Your task to perform on an android device: Open the Airbnb app, Reserve a hotel in Newark (New York) by checking 1 July Check-out 7 July with 5 adults and open the first search result
Image 0: 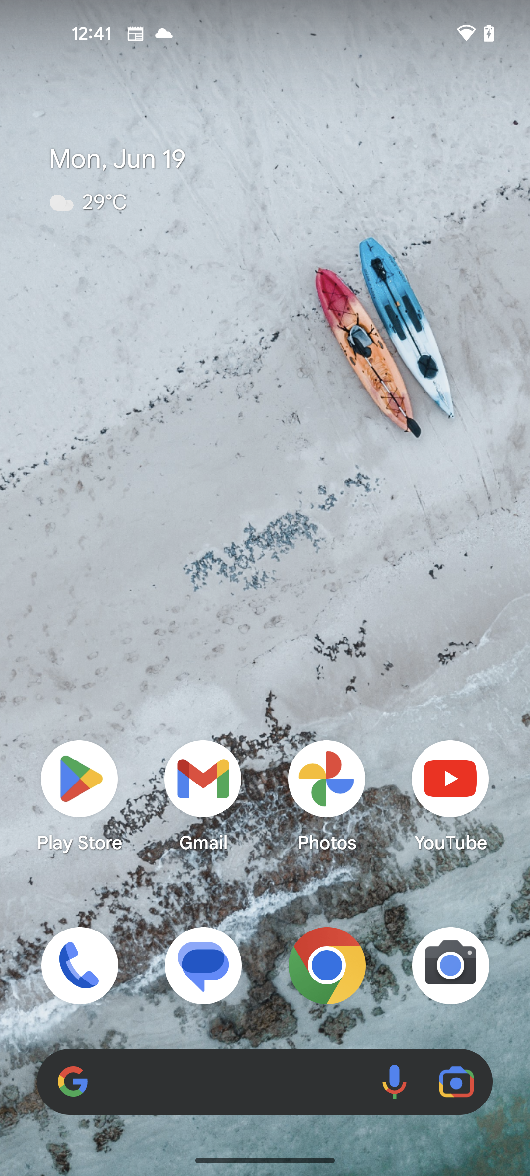
Open Airbnb app
Step 0: open app "Airbnb"
Image 1: 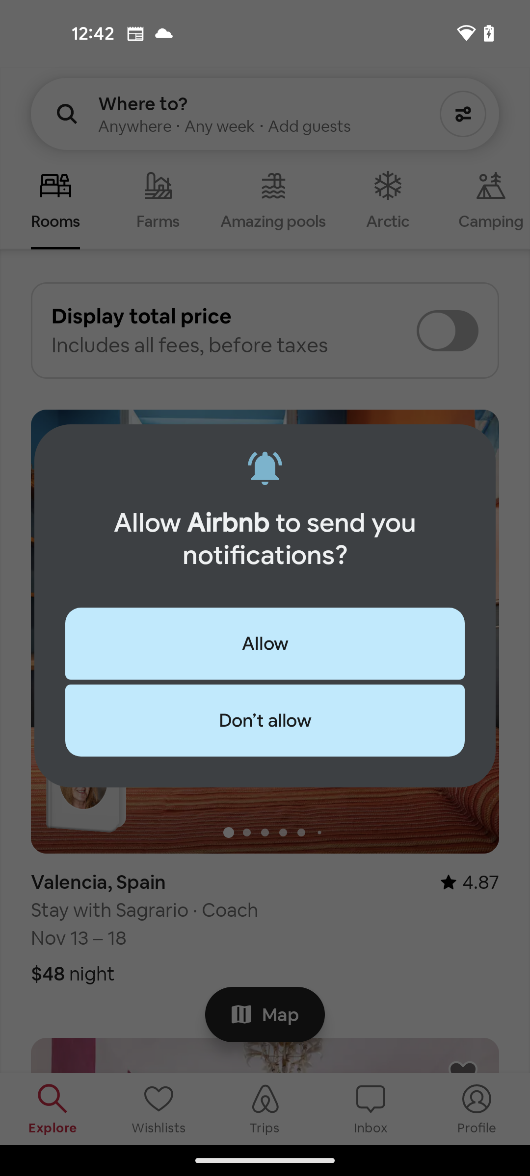
Click on Don't allow button at the pop up window
Step 1: click (265, 720)
Image 2: 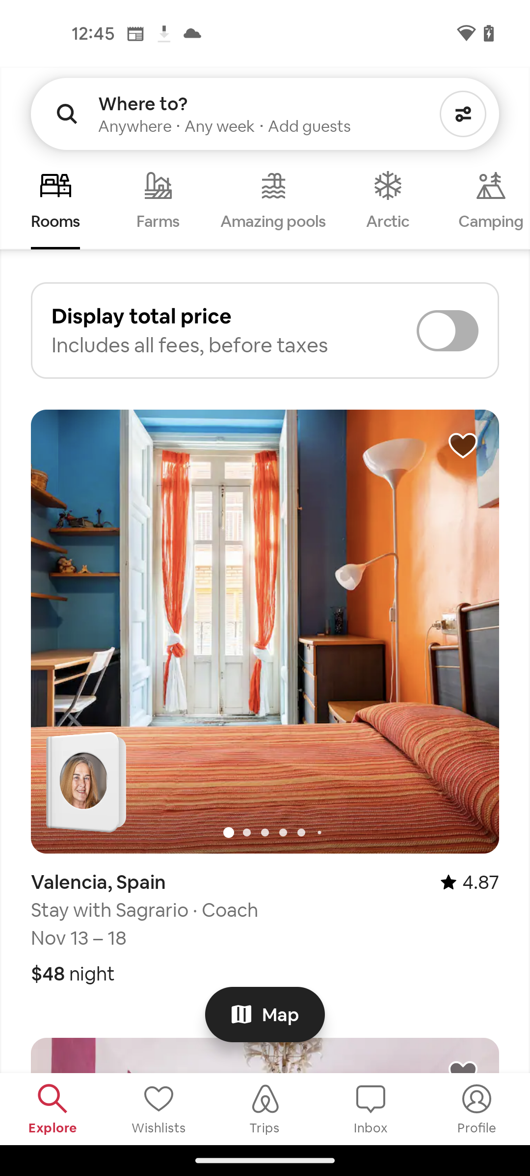
Click on Search bar at the top of the Screen
Step 2: click (265, 103)
Image 3: 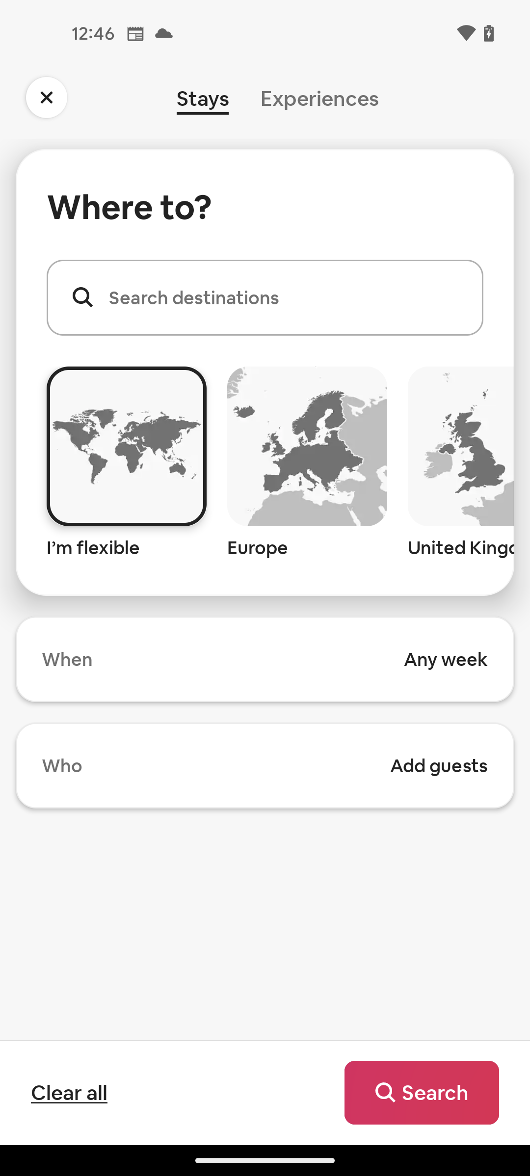
Click on the Search Destinations bar
Step 3: click (265, 297)
Image 4: 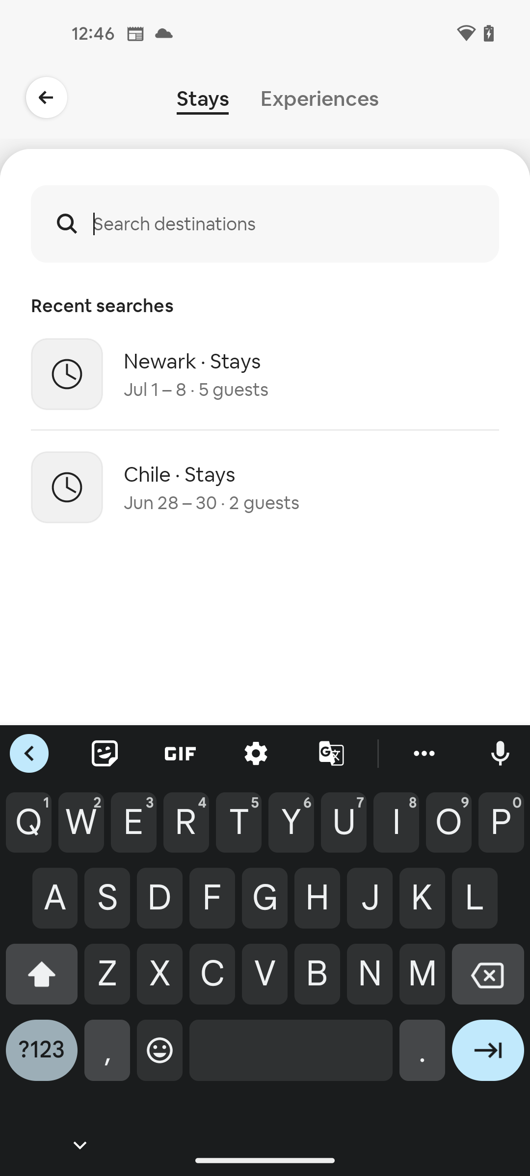
Search for Newark ( New York )
Step 4: type "Newark ( New York )"
Image 5: 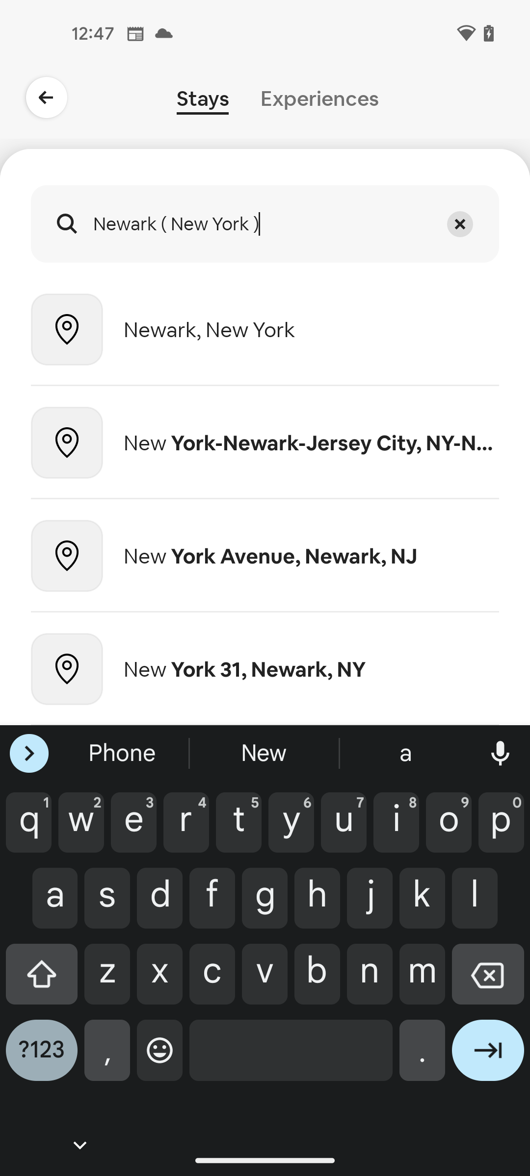
Select the first search result
Step 5: click (311, 330)
Image 6: 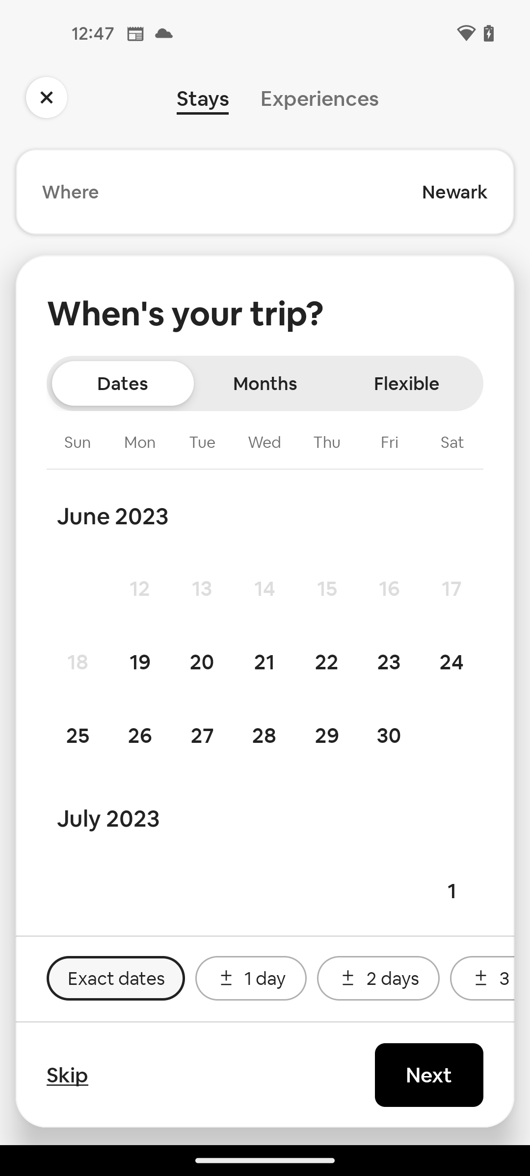
Scroll down to view July month
Step 6: scroll down
Image 7: 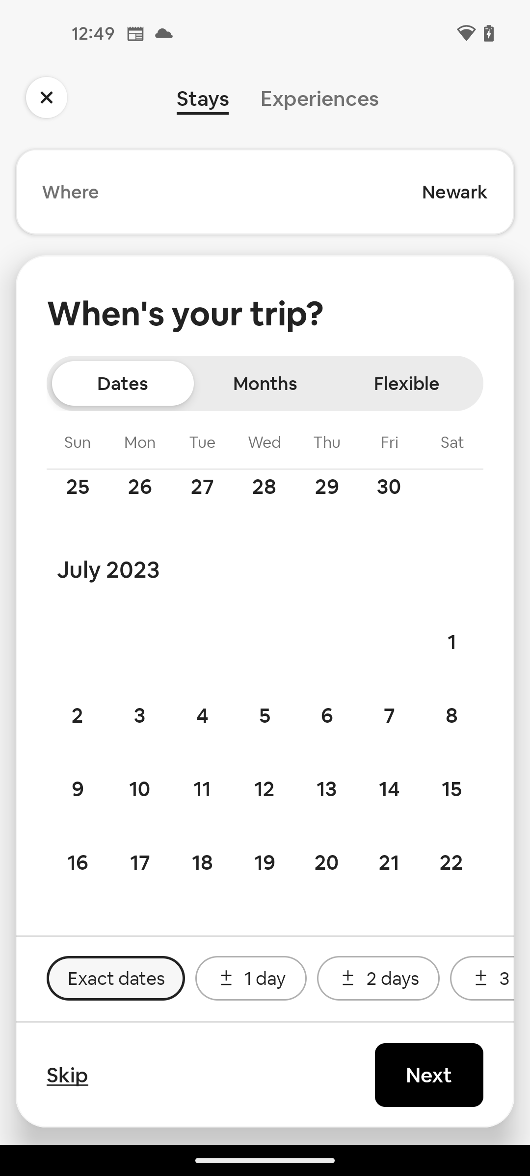
Click on 1 July for check-in 
Step 7: click (452, 641)
Image 8: 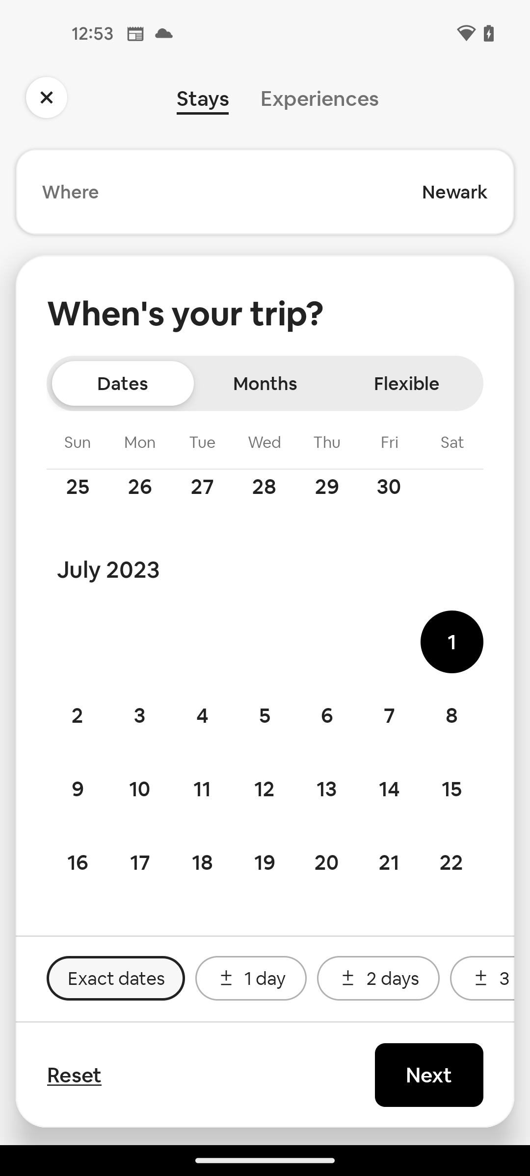
Click on 7 July for Check-out
Step 8: click (389, 715)
Image 9: 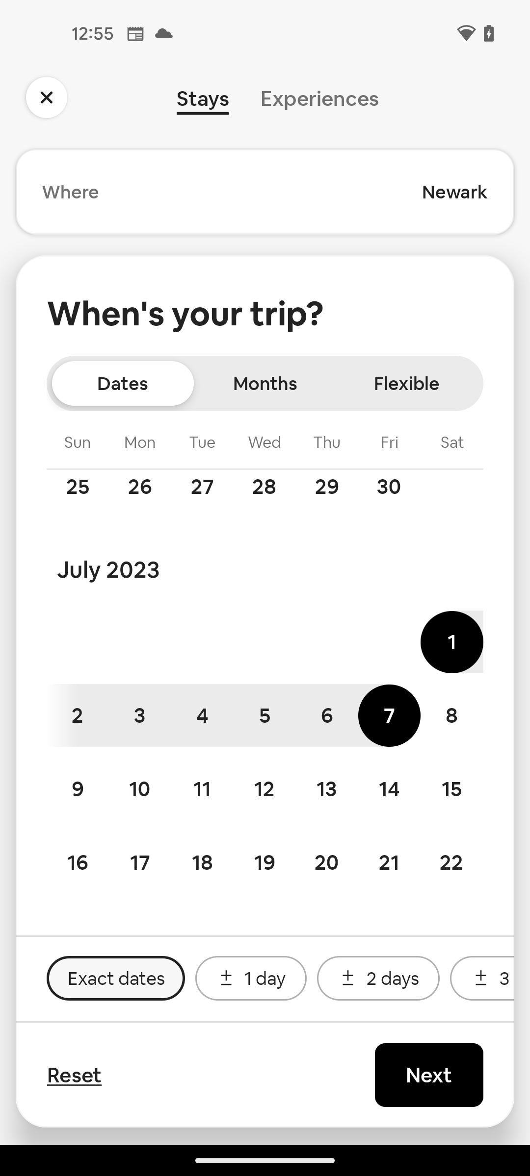
Click on the Next button at the bottom right 
Step 9: click (429, 1075)
Image 10: 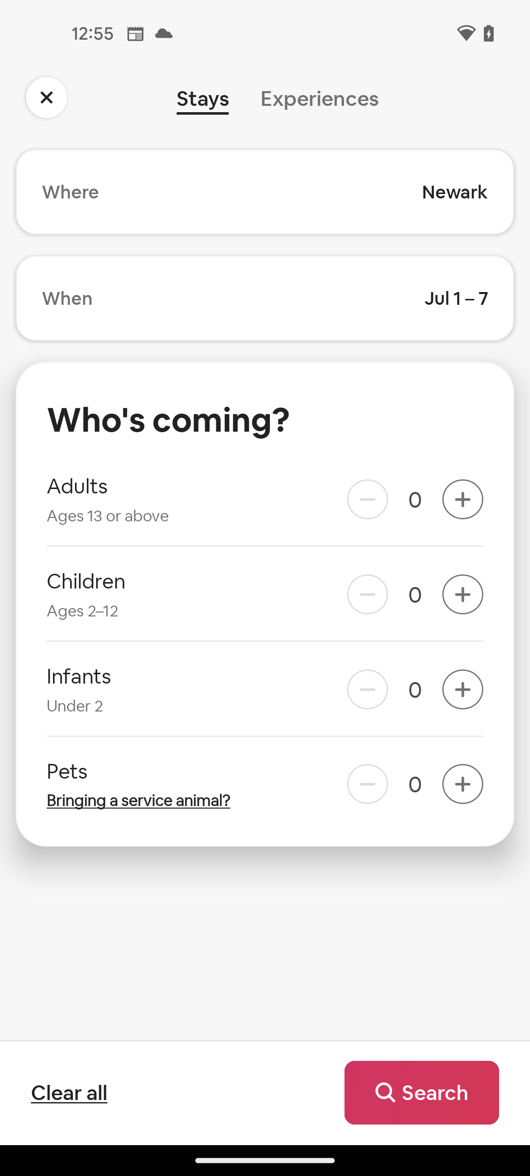
Click on the plus icon five times in front of Adults section to add 5 Adults  people
Step 10: click (462, 499)
Image 11: 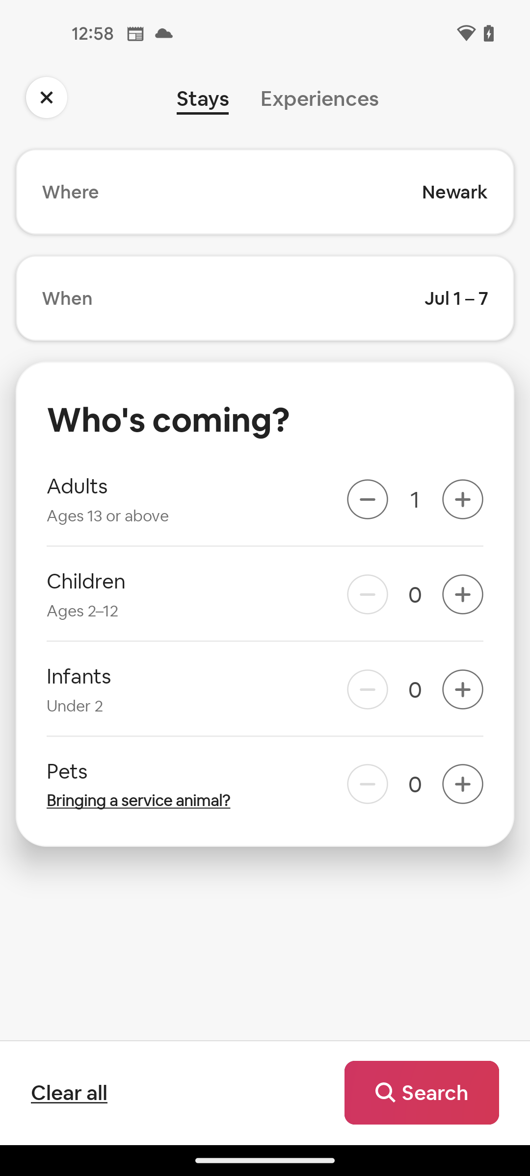
Click on the plus icon five times in front of Adults section to add 5 Adults  people
Step 11: click (462, 499)
Image 12: 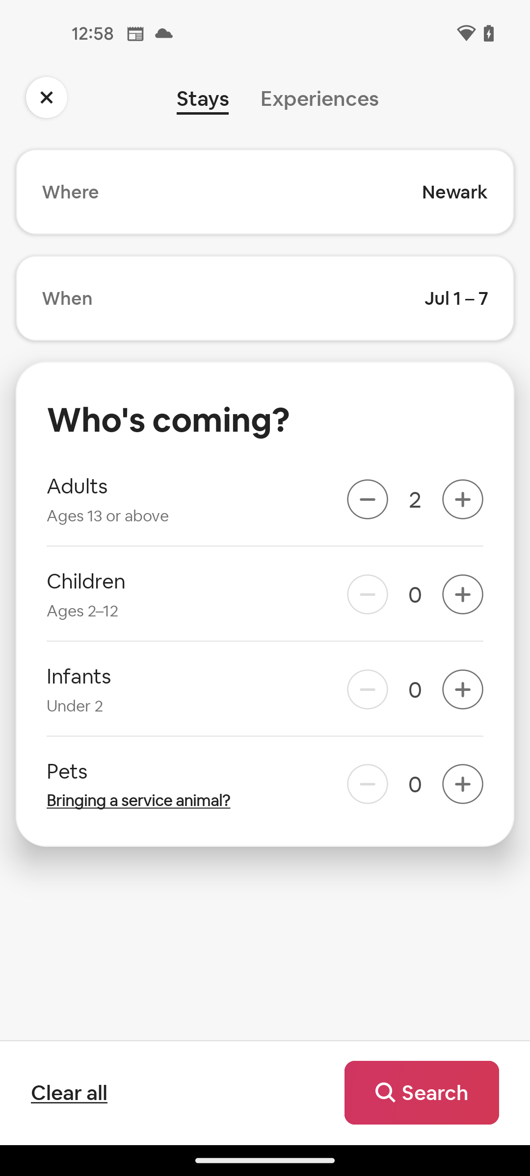
Click on the plus icon five times in front of Adults section to add 5 Adults  people
Step 12: click (462, 499)
Image 13: 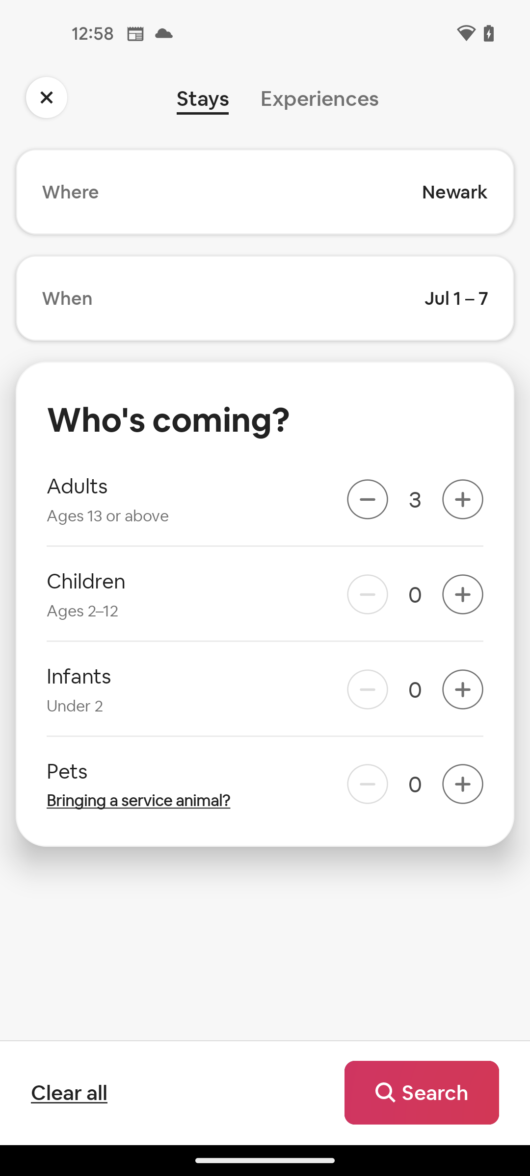
Click on the plus icon five times in front of Adults section to add 5 Adults  people
Step 13: click (462, 499)
Image 14: 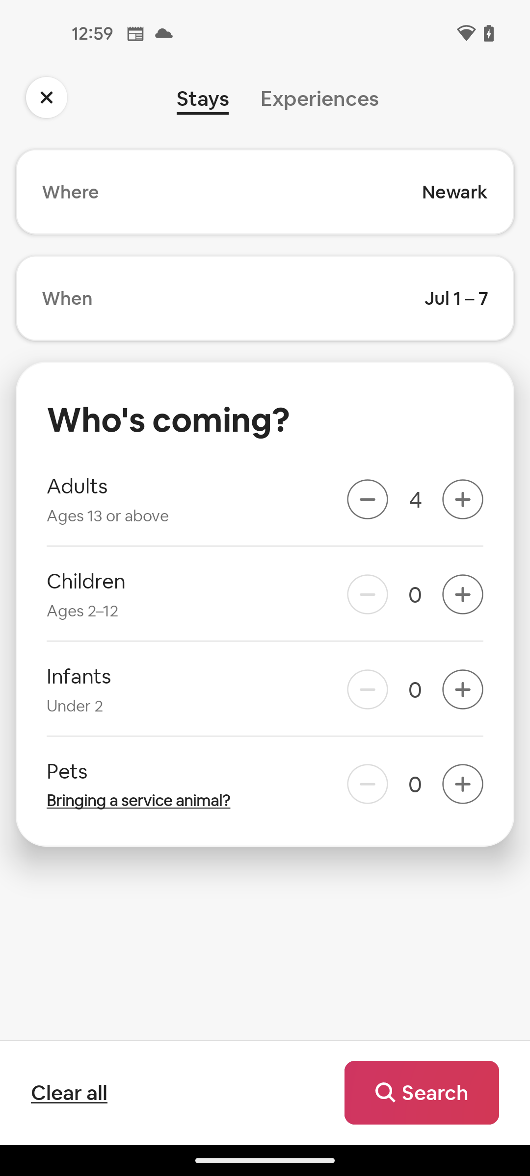
Click on the plus icon five times in front of Adults section to add 5 Adults  people
Step 14: click (462, 499)
Image 15: 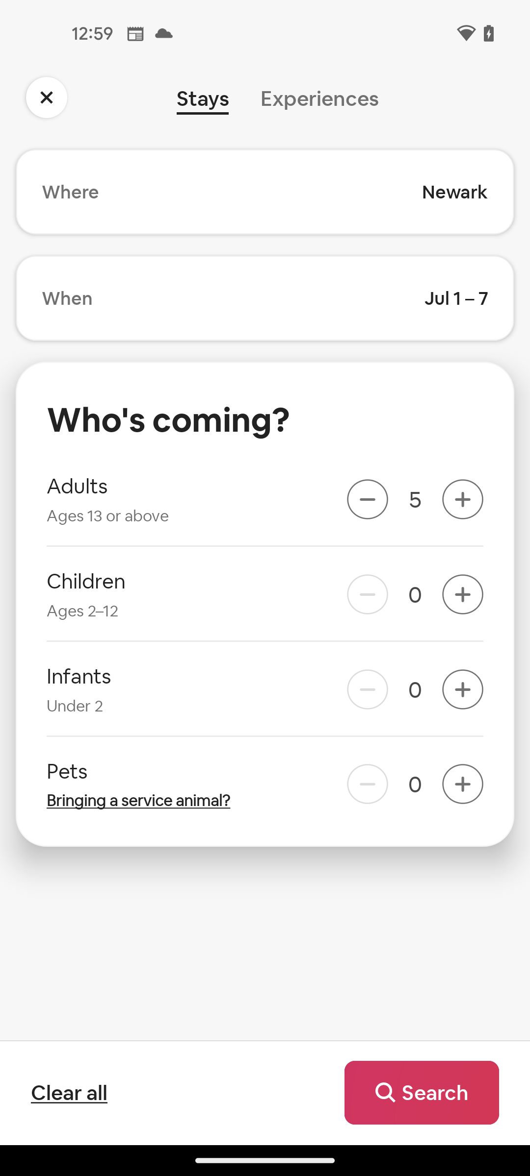
Click on the search button at the bottom right
Step 15: click (422, 1093)
Image 16: 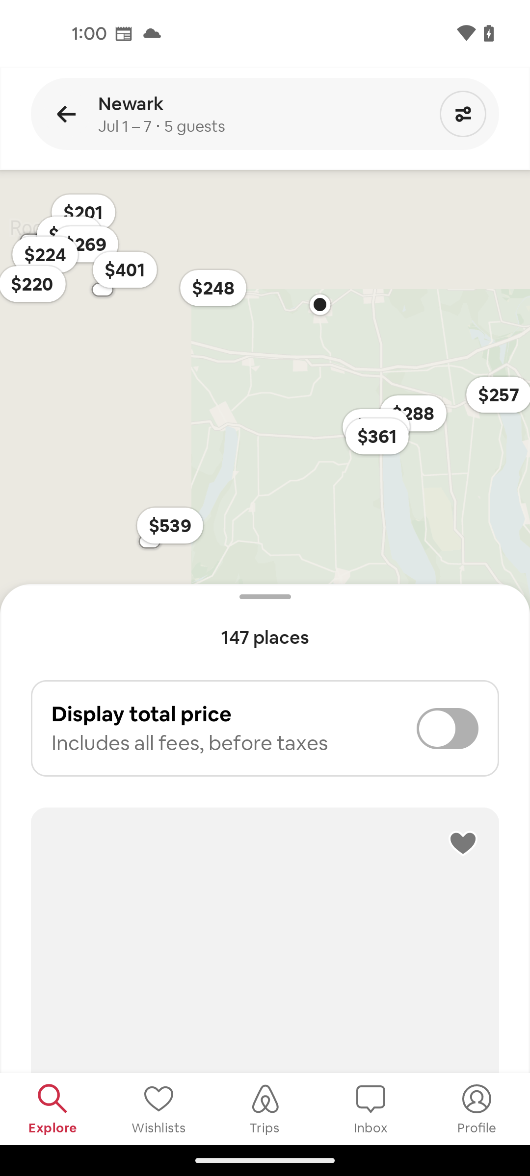
Scroll down to view search results
Step 16: scroll down
Image 17: 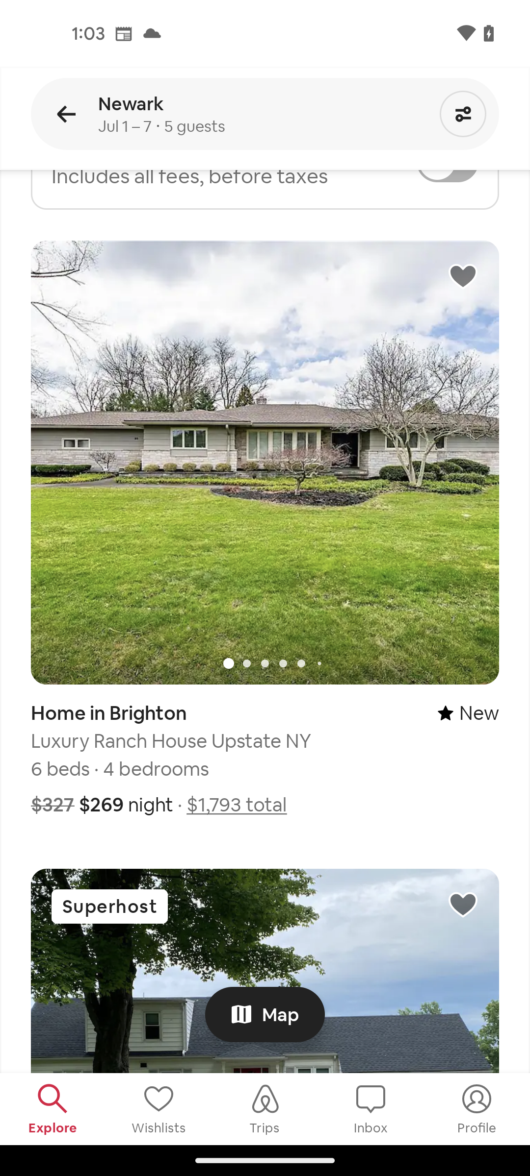
Select the first search result
Step 17: click (232, 712)